Your task to perform on an android device: Share the smiley drawing to my friend at natalie.larson1998@gmail.com.
Image 0: 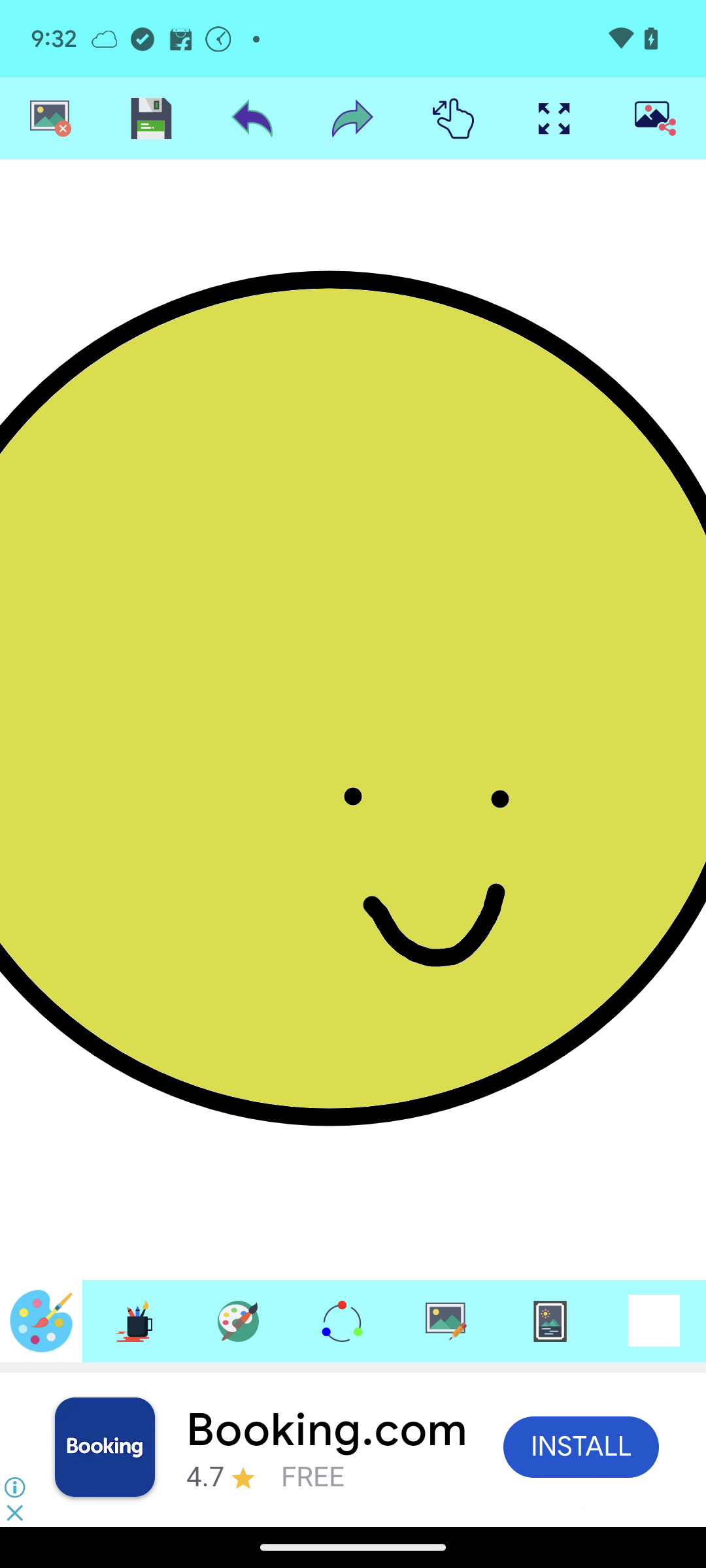
Click on the share icon at the top right.
Step 0: click (655, 118)
Image 1: 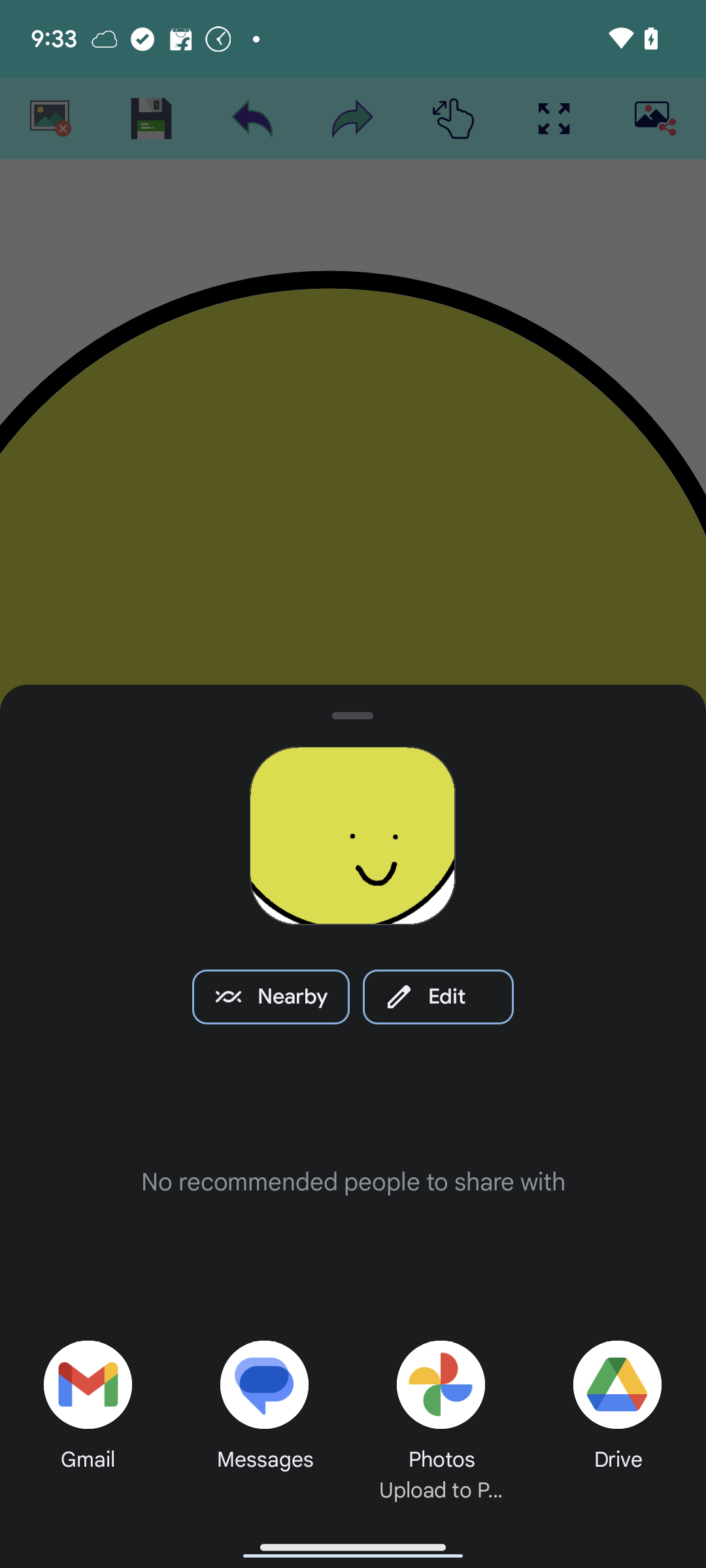
Click on the Gmail icon.
Step 1: click (88, 1411)
Image 2: 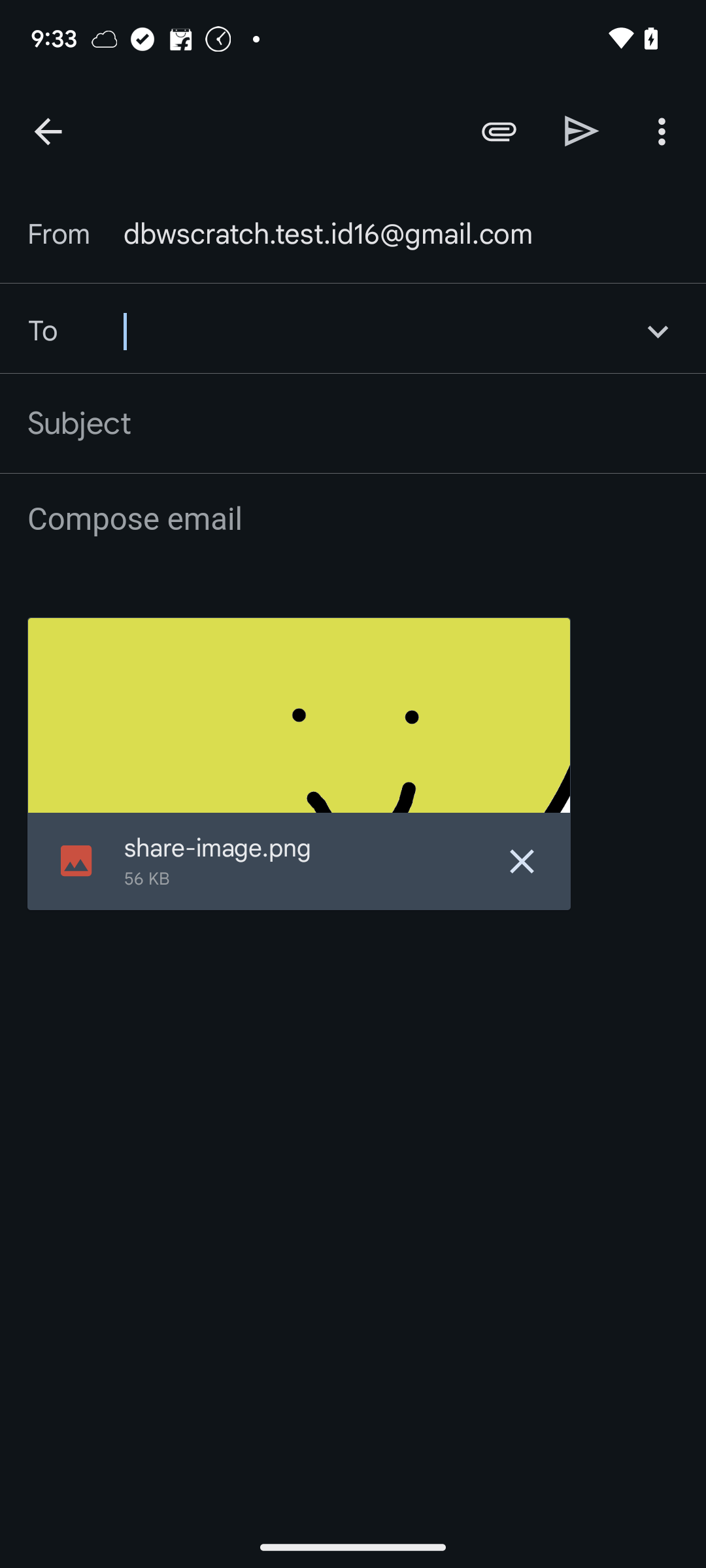
Now enter the email id.
Step 2: type "natalie.larson1998@gmail.com"
Image 3: 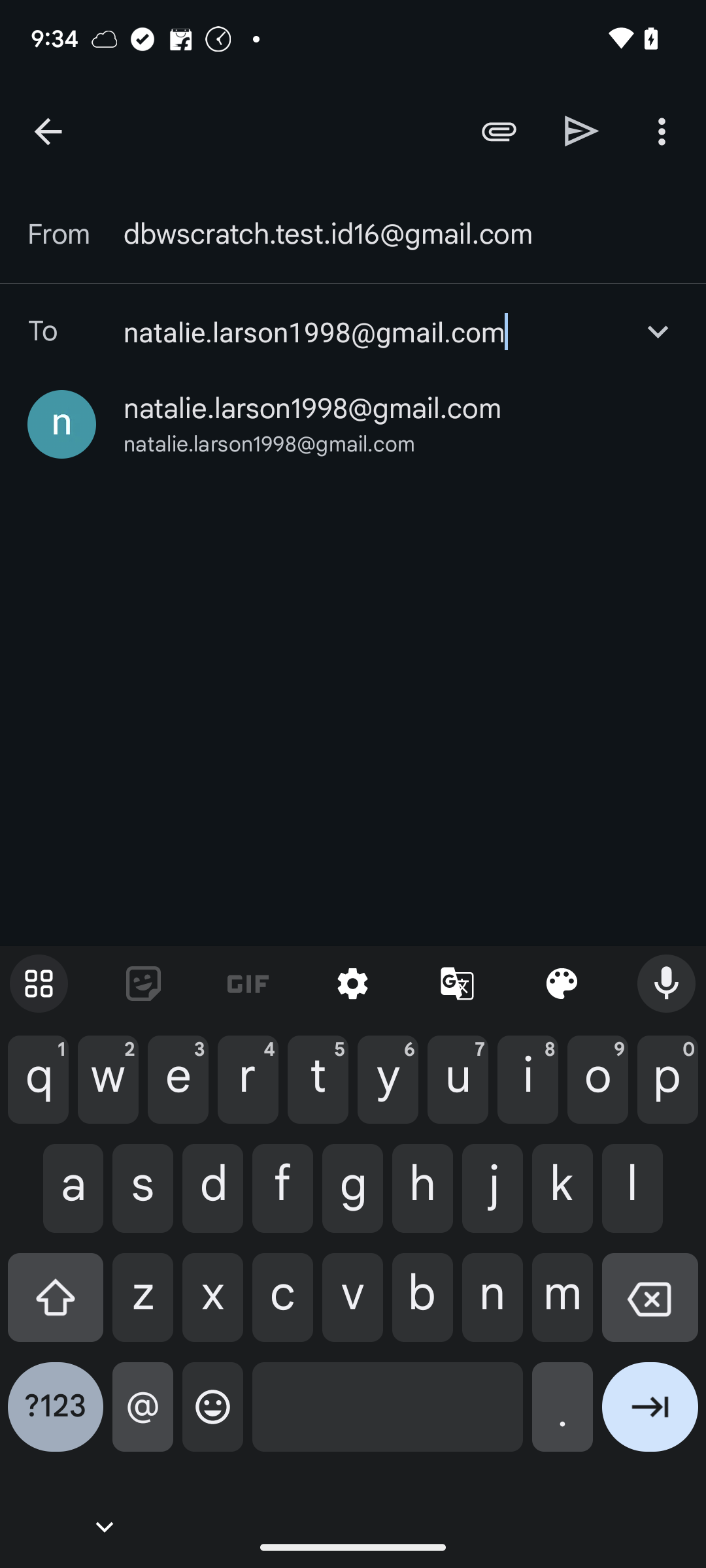
Select the given option.
Step 3: click (312, 409)
Image 4: 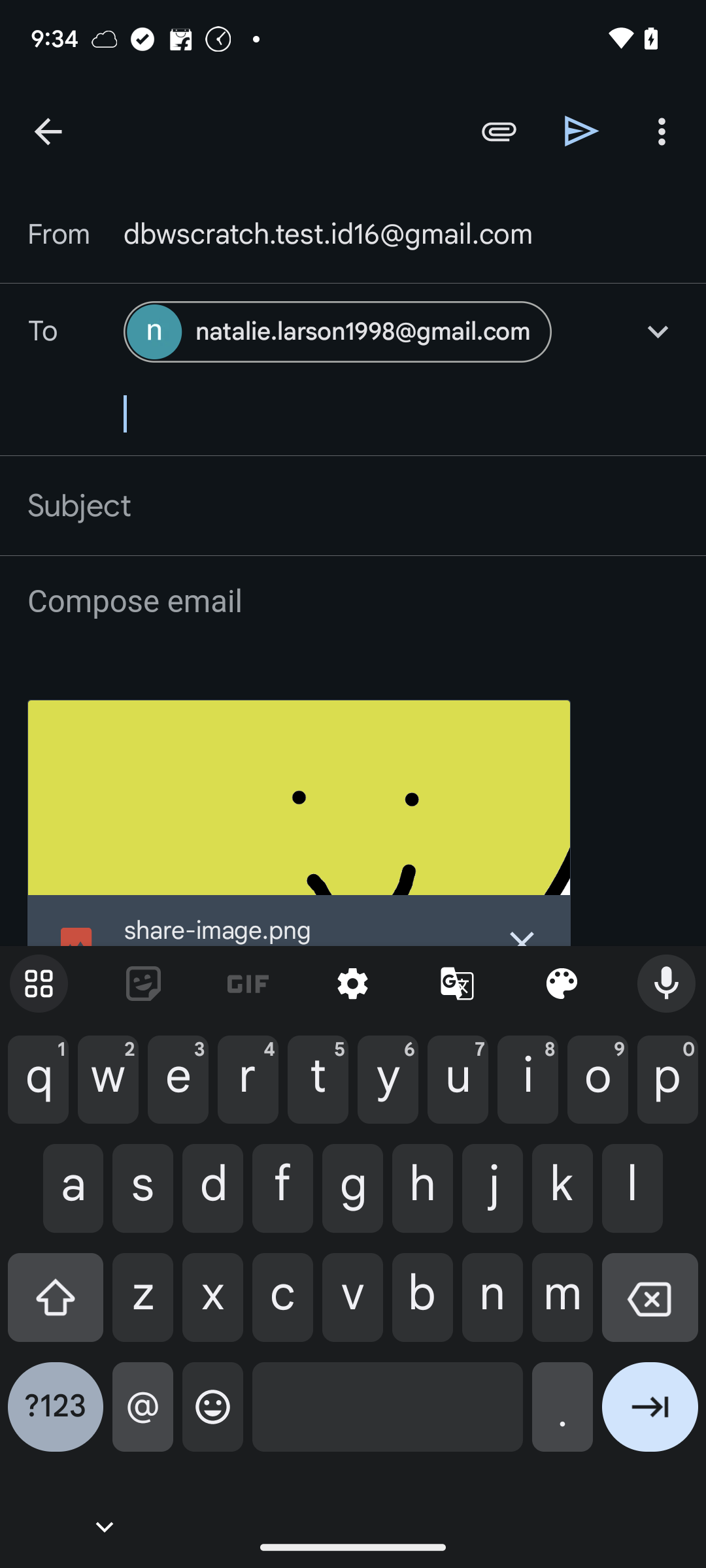
Click on the arrow forward button.
Step 4: click (582, 131)